Your task to perform on an android device: Open the yahoo weather app and set your current location to get current weather conditions and forecasts.
Image 0: 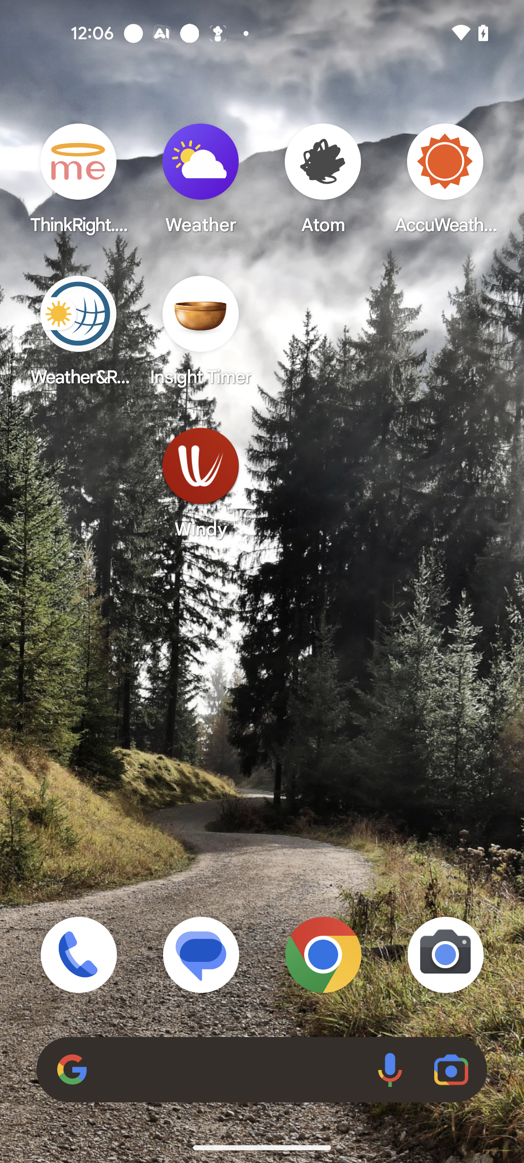
Open the yahoo weather app.
Step 0: open app "Weather"
Image 1: 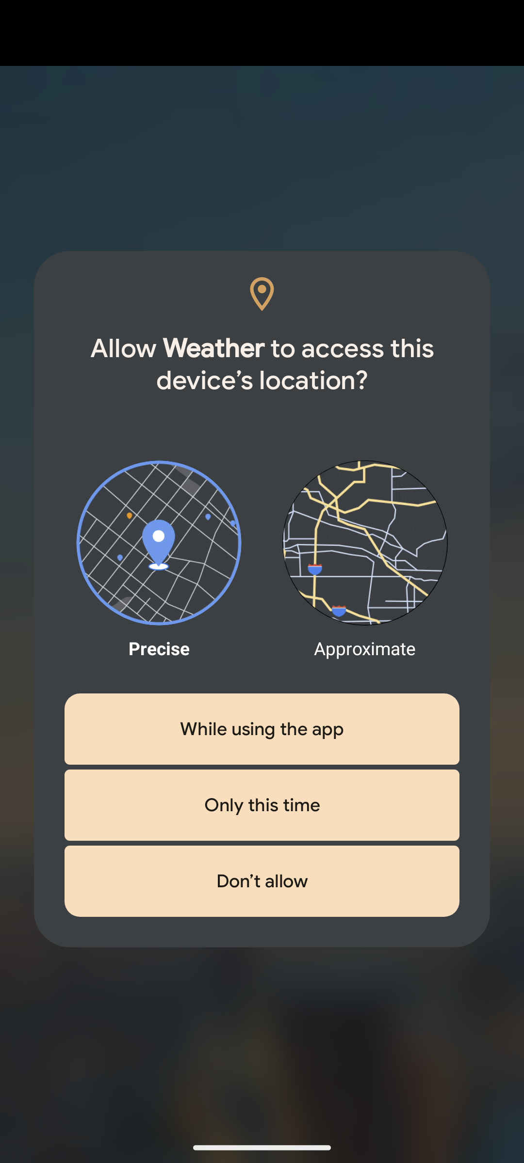
Click on the "while using this app".
Step 1: click (262, 729)
Image 2: 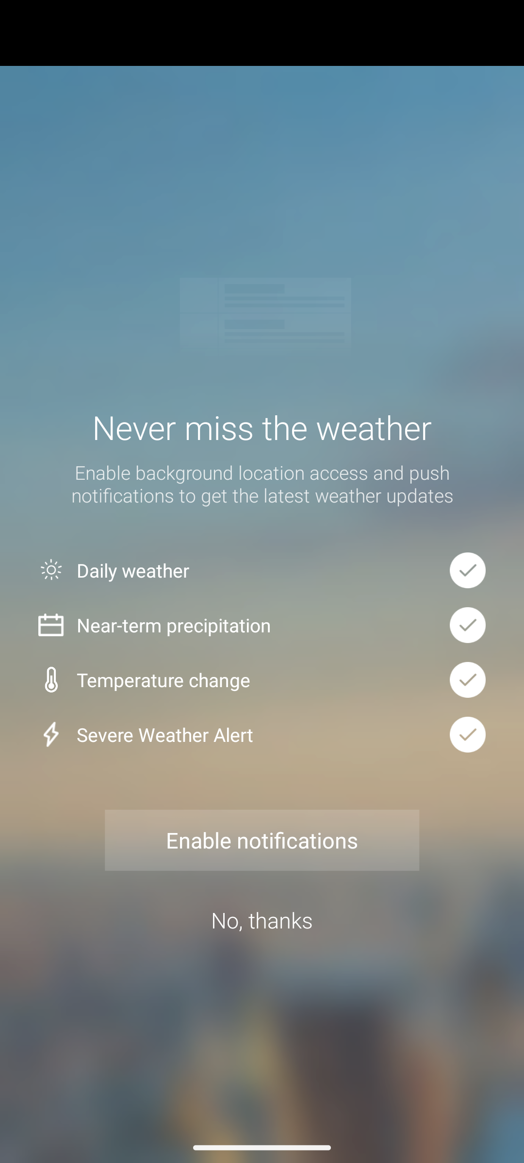
Click on the enable notifications
Step 2: click (262, 840)
Image 3: 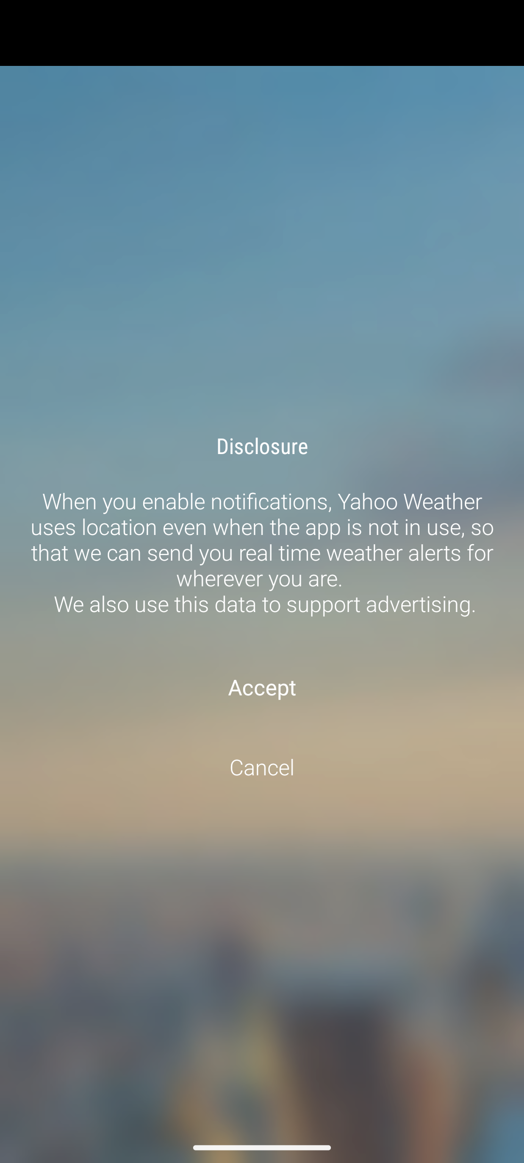
Click on the accept button.
Step 3: click (262, 687)
Image 5: 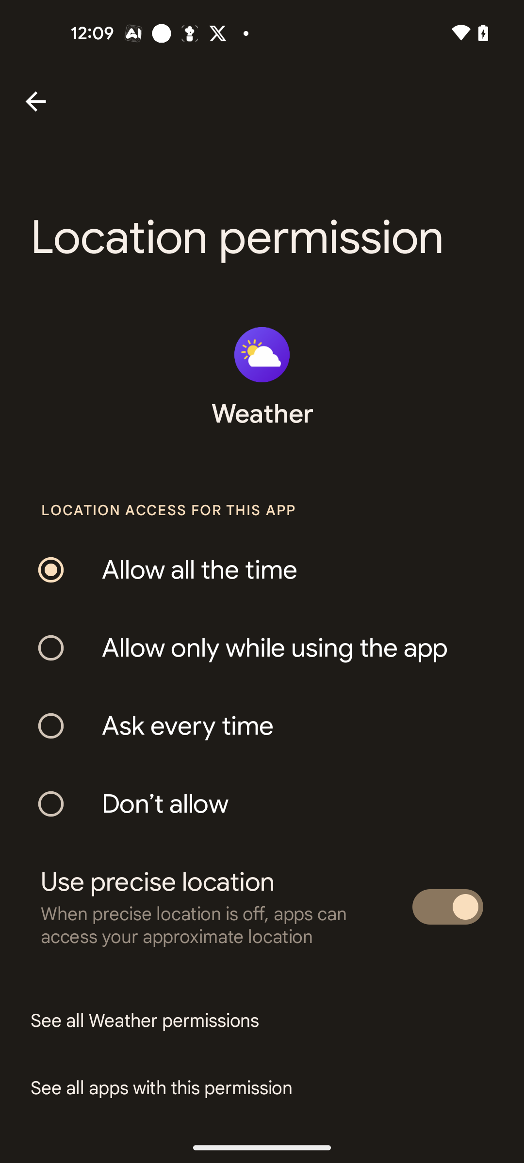
Click on the back arrow.
Step 5: click (35, 101)
Image 6: 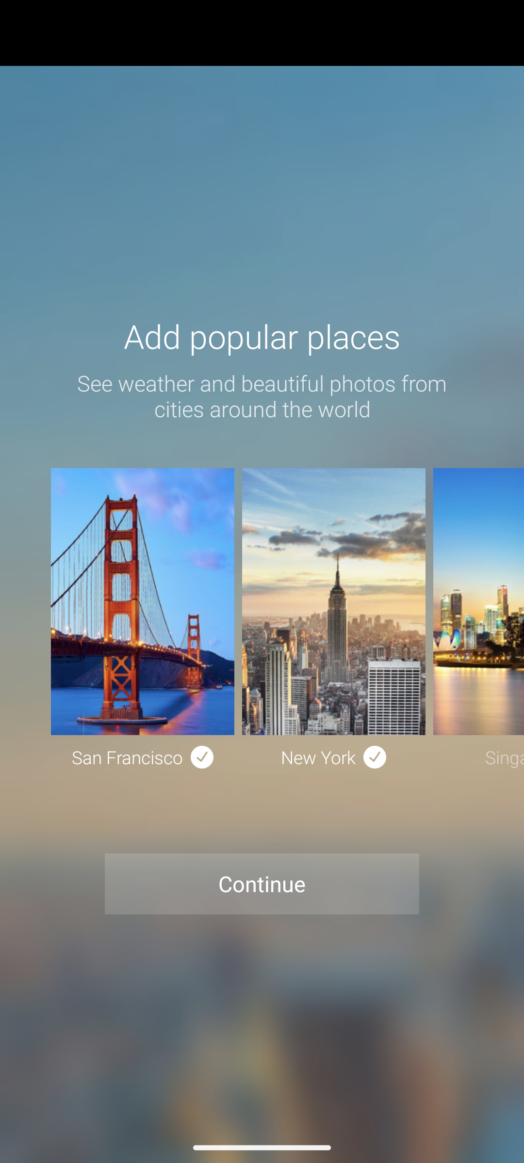
Click on the continue button.
Step 6: click (262, 883)
Image 7: 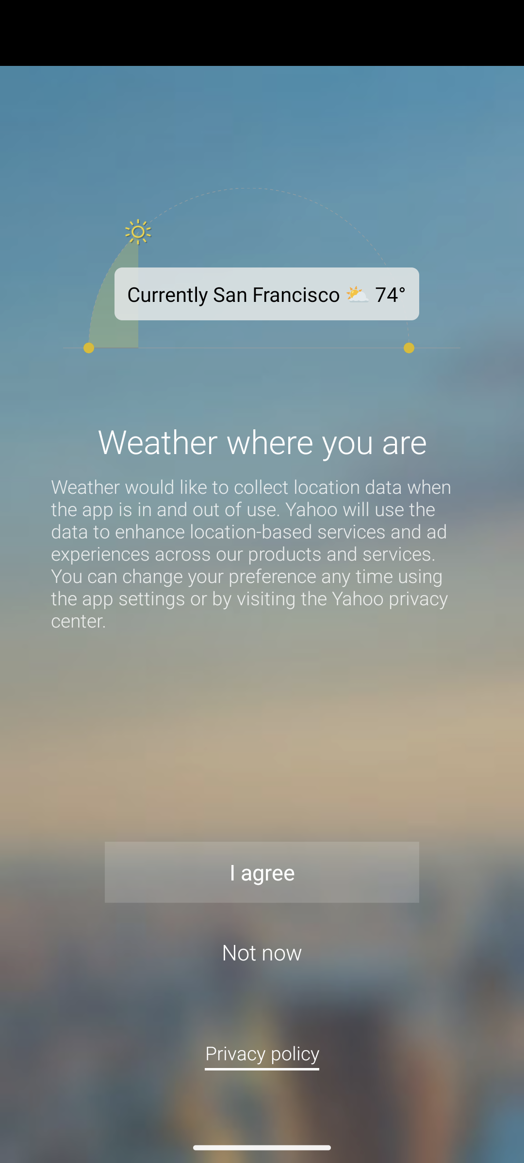
Now click on "I agree"
Step 7: click (262, 872)